Your task to perform on an android device: In Google Contacts, search for a contact.
Image 0: 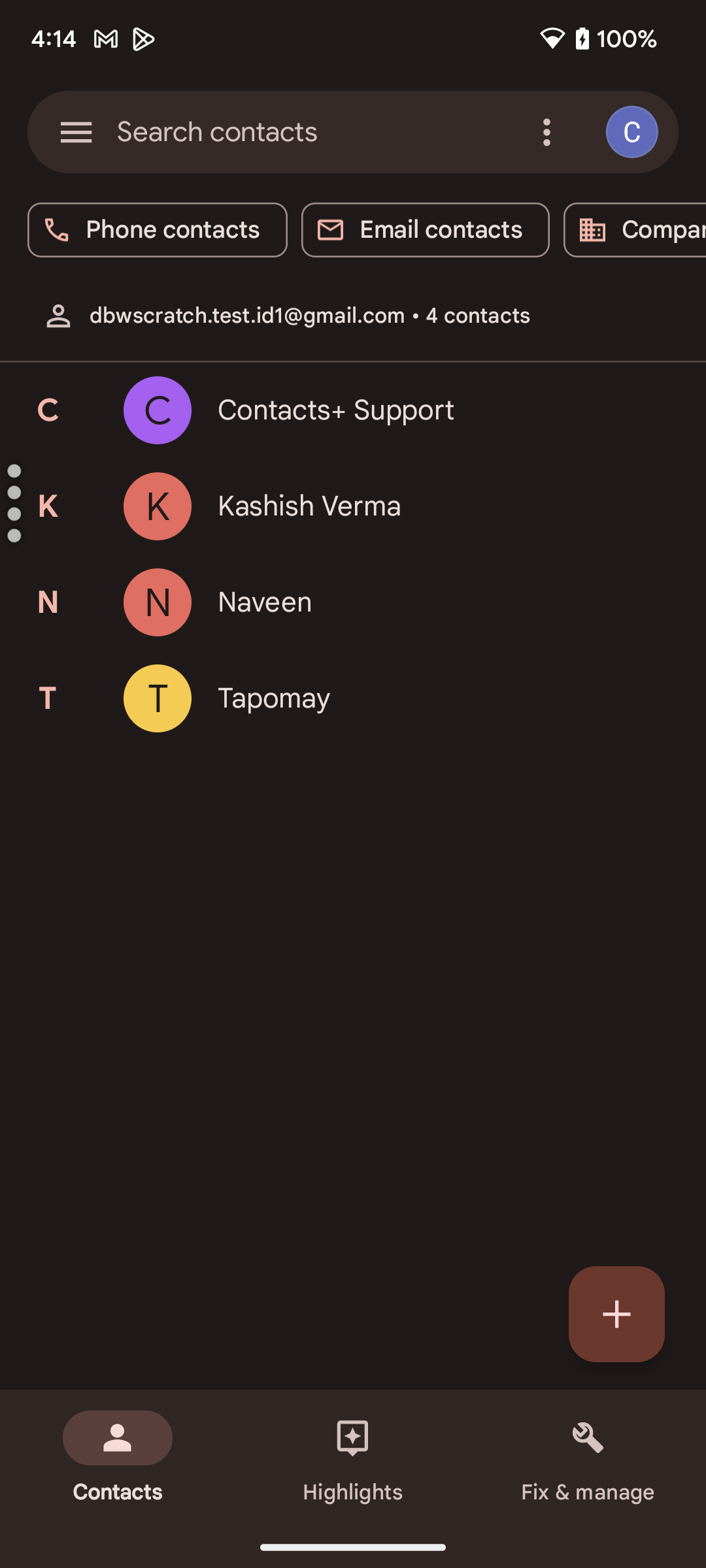
Click at the search bar at the top of the screen.
Step 0: click (217, 131)
Image 1: 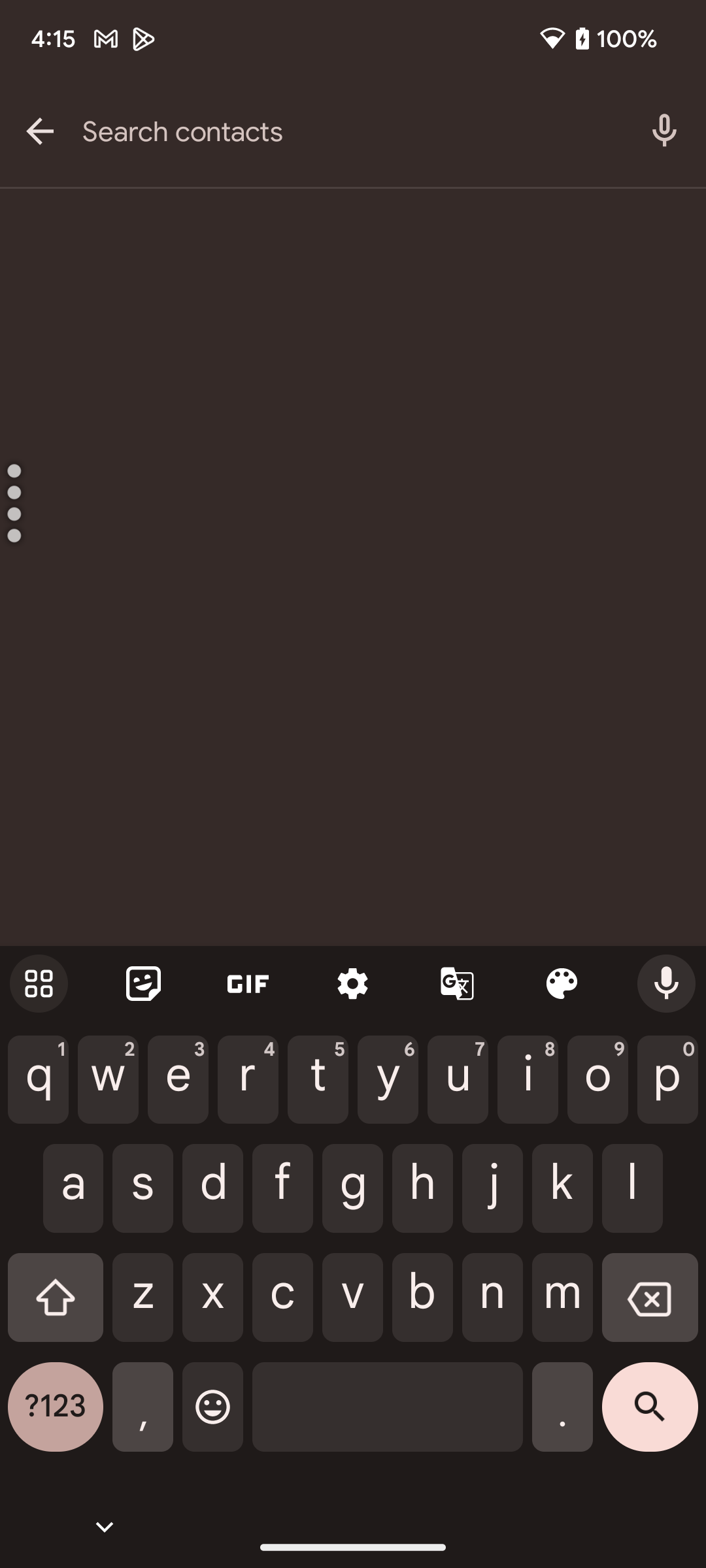
Type Kashish Verma in the search bar.
Step 1: type "Kashish Verma"
Image 2: 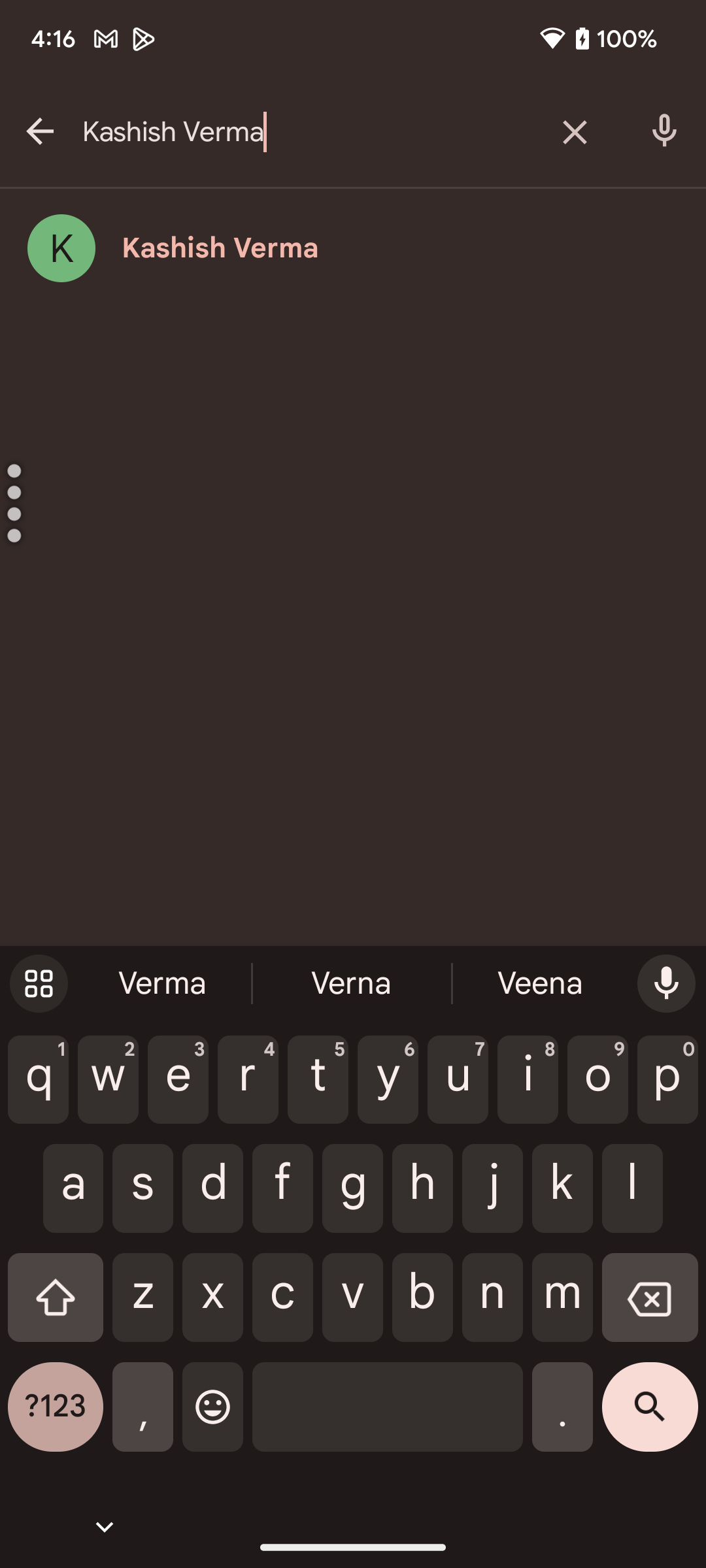
Click on the suggested contact name.
Step 2: click (157, 229)